Your task to perform on an android device: Since skipping a lesson would not be a healthy habit, I should finish the one that is now open on Duolingo app.
Image 39: 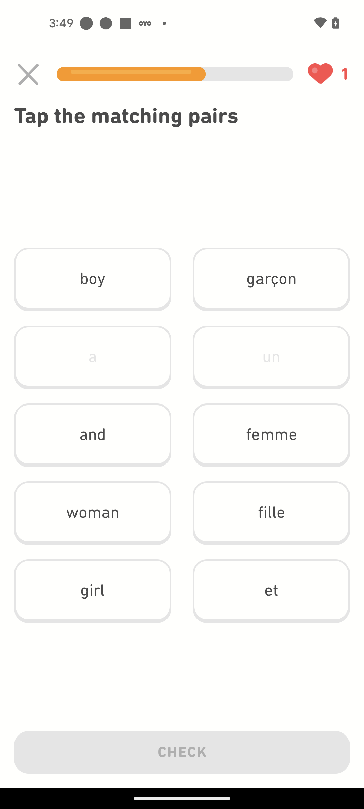
Click on the "and" option
Step 39: click (92, 434)
Image 40: 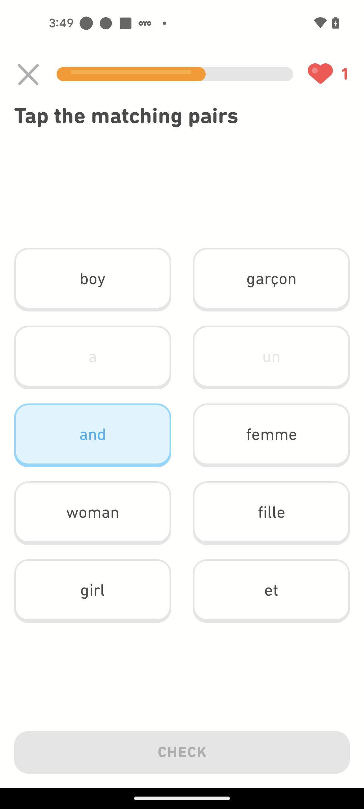
Click on the "et" option
Step 40: click (271, 590)
Image 42: 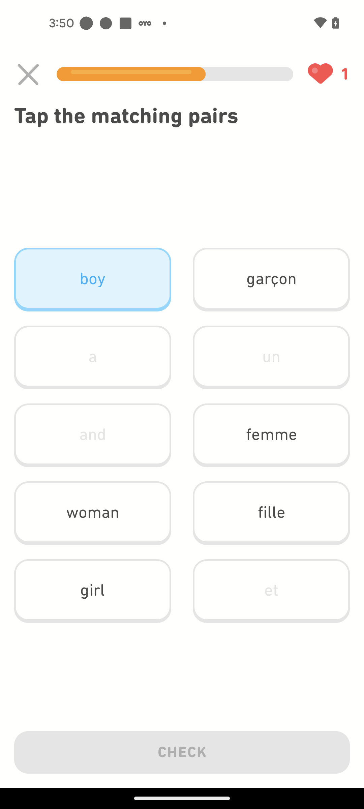
Click on the "garcon" option
Step 42: click (271, 278)
Image 43: 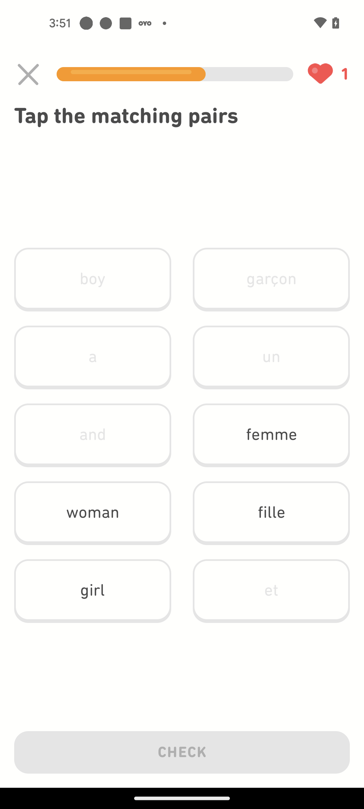
Click on the "woman" option
Step 43: click (92, 512)
Image 44: 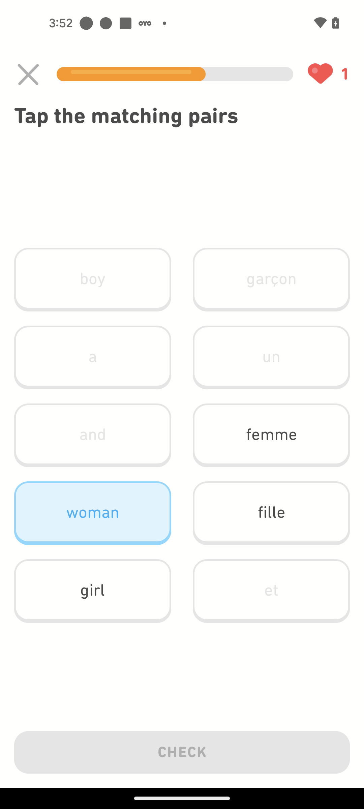
Click on the "femme" option
Step 44: click (271, 434)
Image 46: 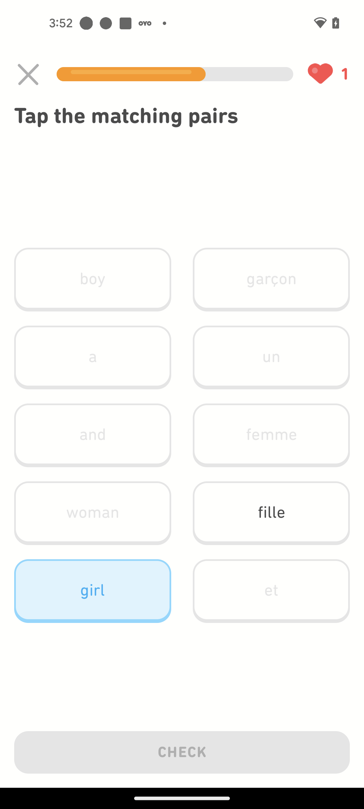
Click on the "fille" option
Step 46: click (289, 515)
Image 47: 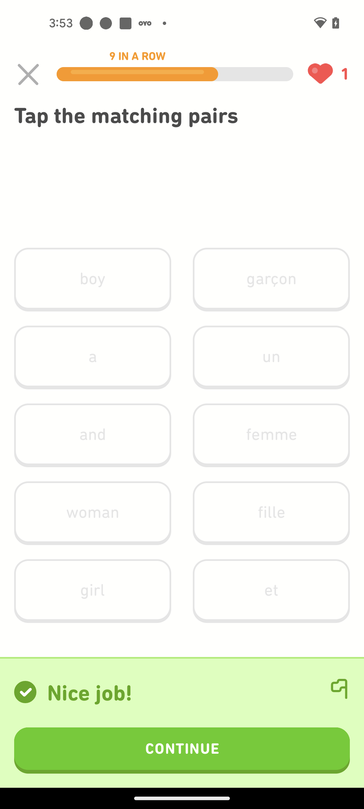
Click on the Check button
Step 47: click (182, 750)
Image 48: 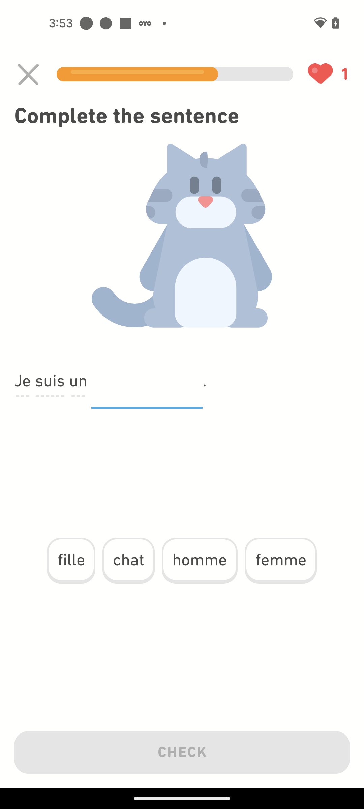
Click on the chat option
Step 48: click (128, 560)
Image 50: 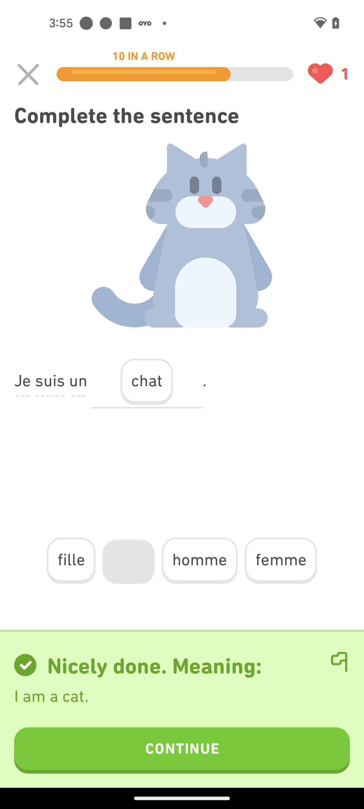
Click on the Continue button
Step 50: click (182, 750)
Image 51: 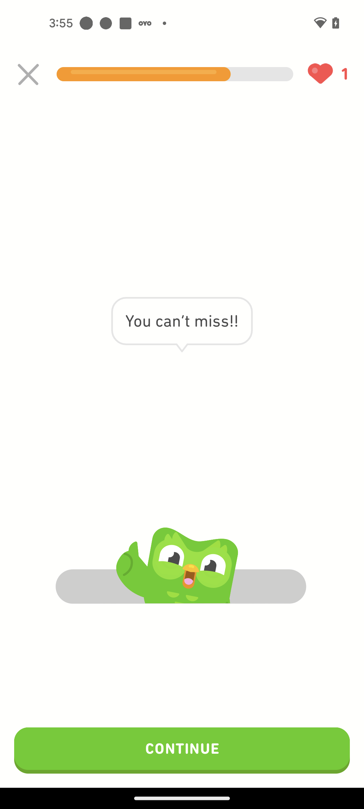
Click on the Continue button
Step 51: click (182, 750)
Image 52: 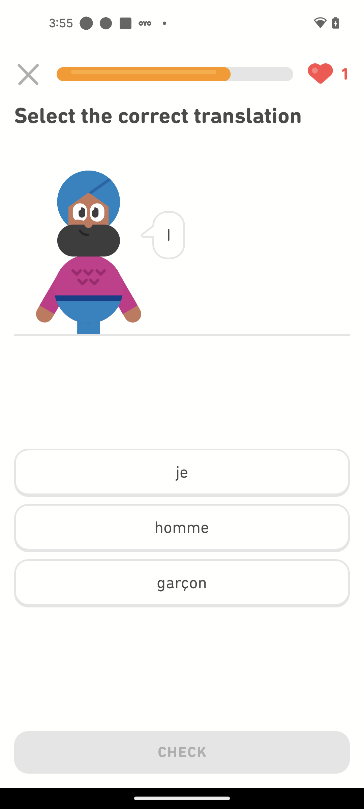
Click on the homme option
Step 52: click (182, 527)
Image 53: 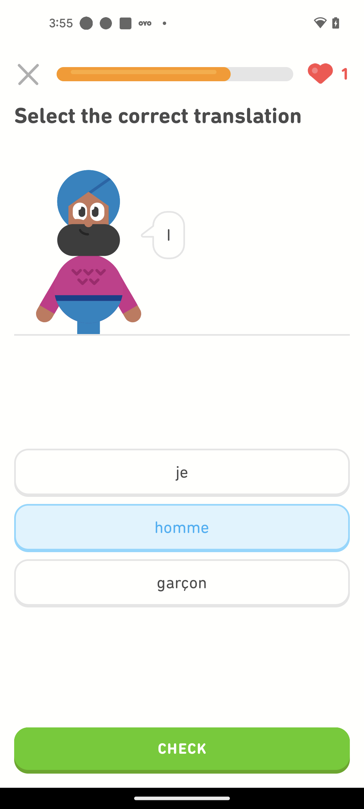
Click on the Check button
Step 53: click (182, 750)
Image 54: 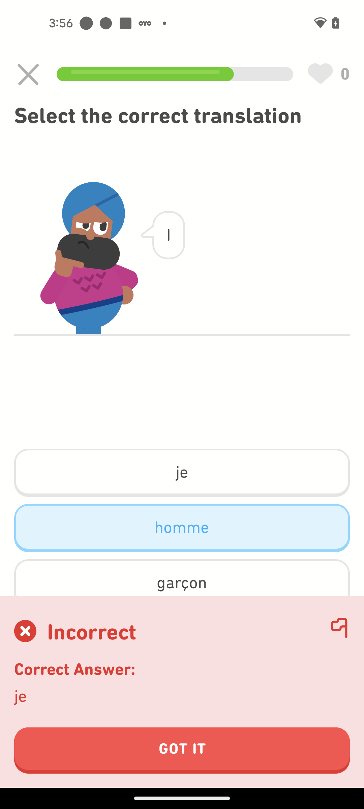
Click on the GOT IT button
Step 54: click (182, 750)
Image 55: 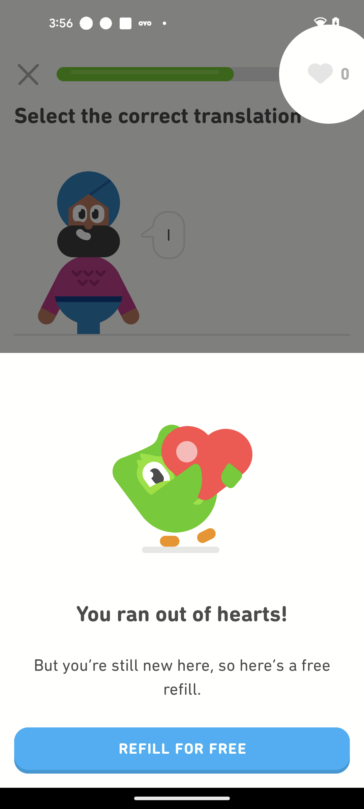
Click on the REFILL FOR FREE button
Step 55: click (182, 750)
Image 56: 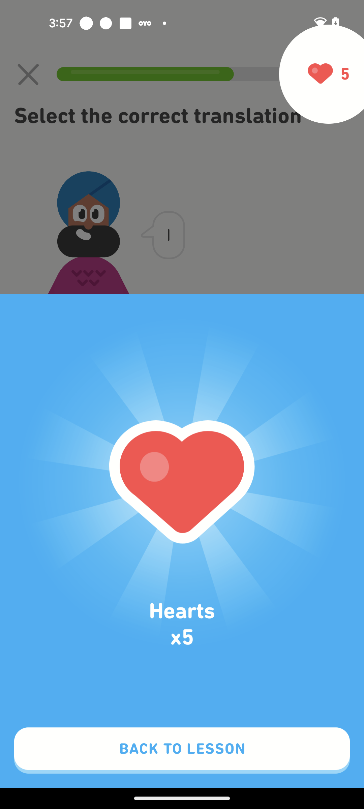
Click on the BACK TO LESSON button
Step 56: click (182, 750)
Image 57: 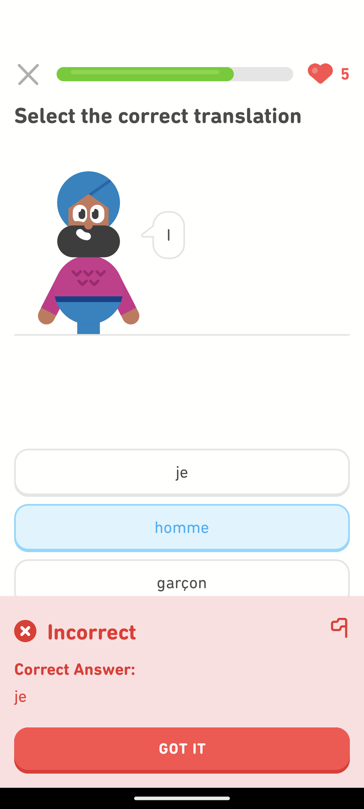
Click on the GOT IT button
Step 57: click (182, 750)
Image 58: 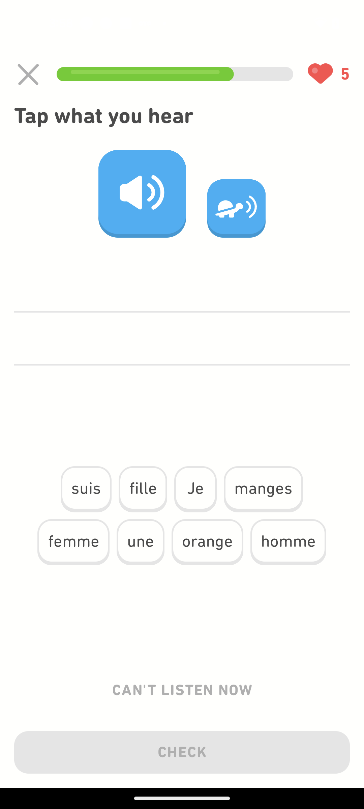
Click on the speaker icon to hear
Step 58: click (144, 183)
Image 59: 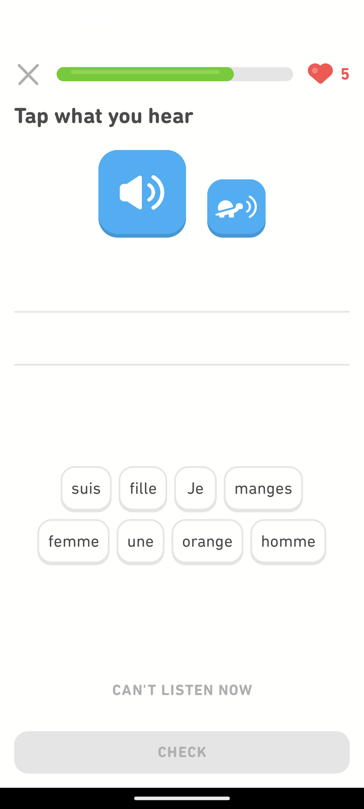
Click on the "Je" option
Step 59: click (195, 488)
Image 60: 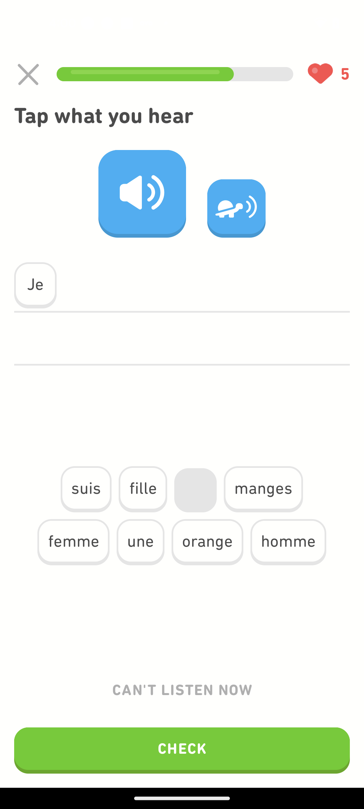
Click on the "suis" option
Step 60: click (86, 488)
Image 61: 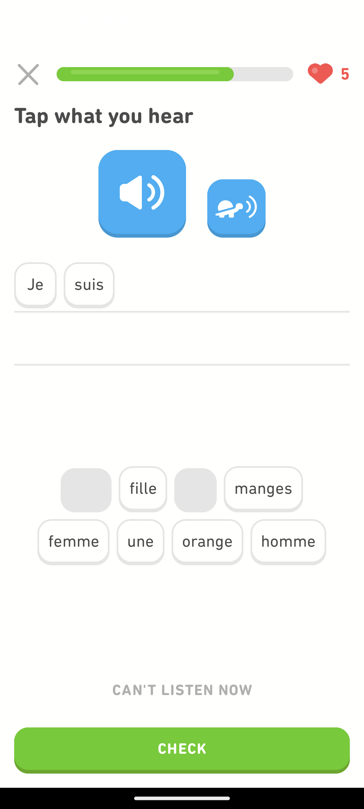
Click on the "une" option
Step 61: click (140, 541)
Image 62: 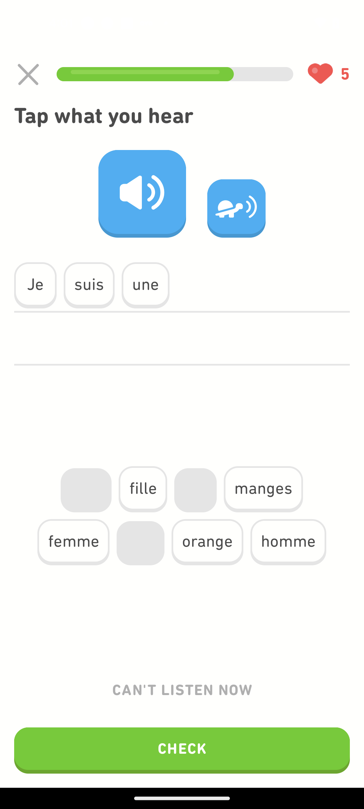
Click on the "femme" option
Step 62: click (73, 541)
Image 63: 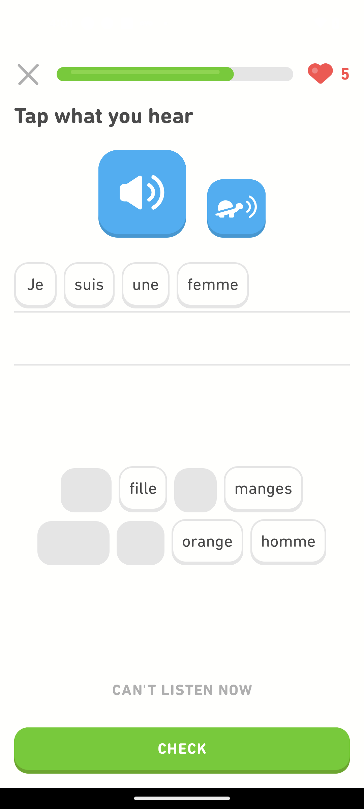
Click on the Check button
Step 63: click (182, 750)
Image 64: 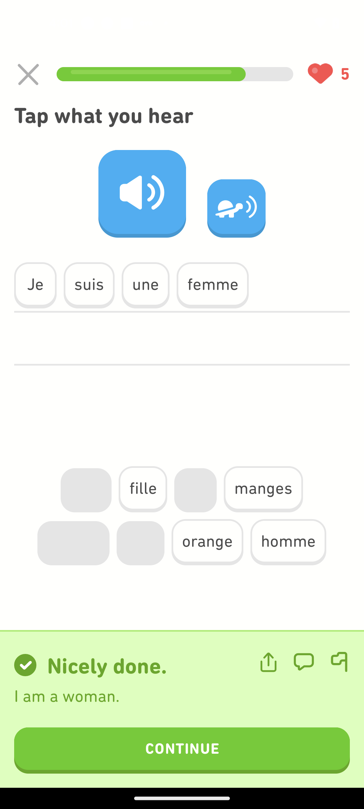
Click on the Continue button
Step 64: click (182, 750)
Image 65: 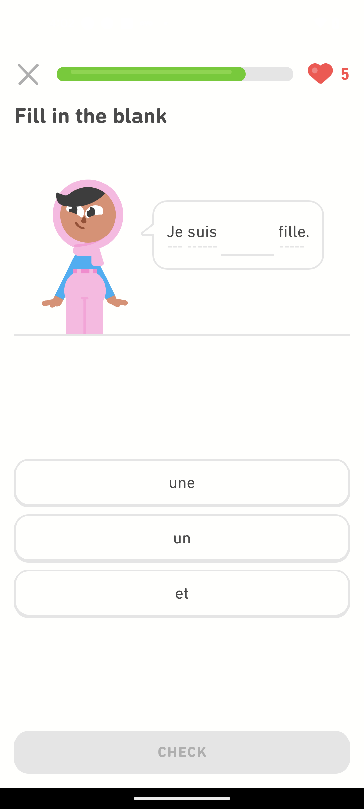
Click on the "une" option
Step 65: click (182, 482)
Image 66: 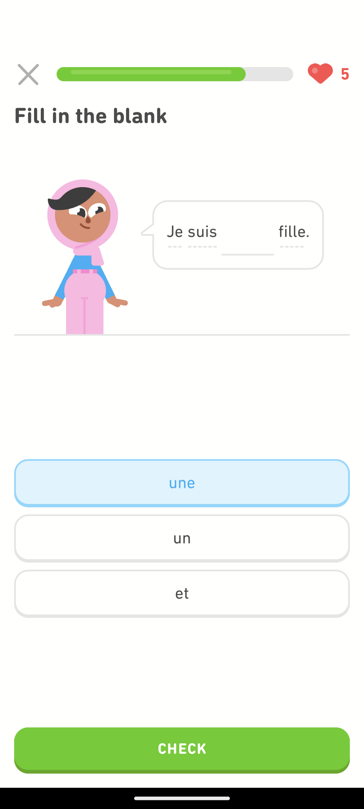
Click on the Check button
Step 66: click (182, 750)
Image 67: 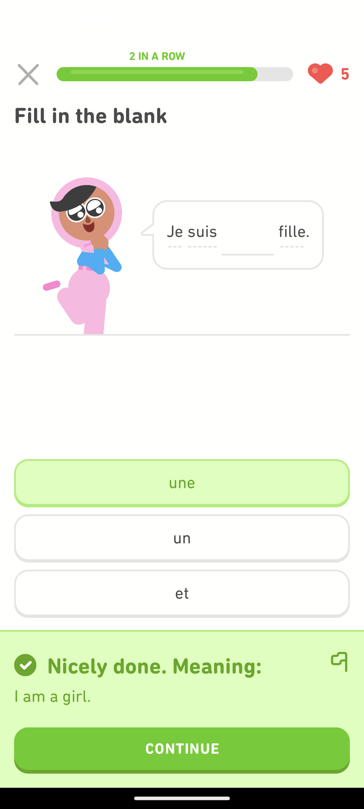
Click on the Continue button
Step 67: click (182, 750)
Image 69: 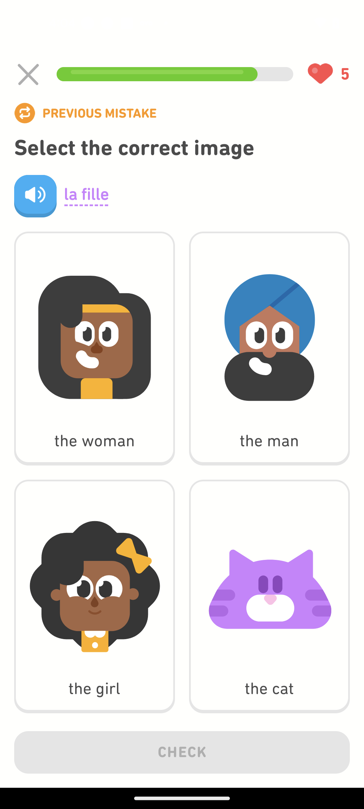
Click on "The girl" option
Step 69: click (93, 654)
Image 70: 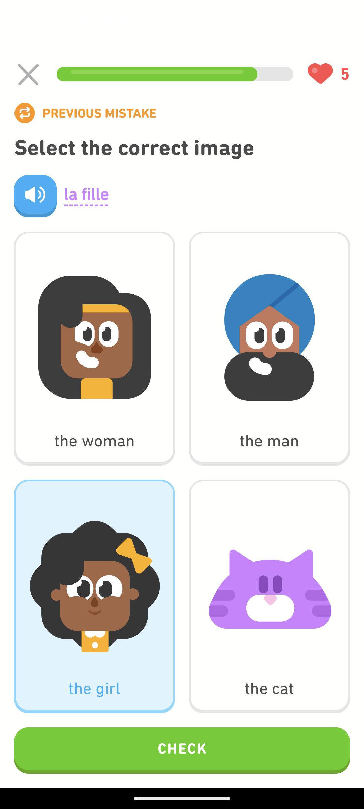
Click on the Check button
Step 70: click (182, 750)
Image 71: 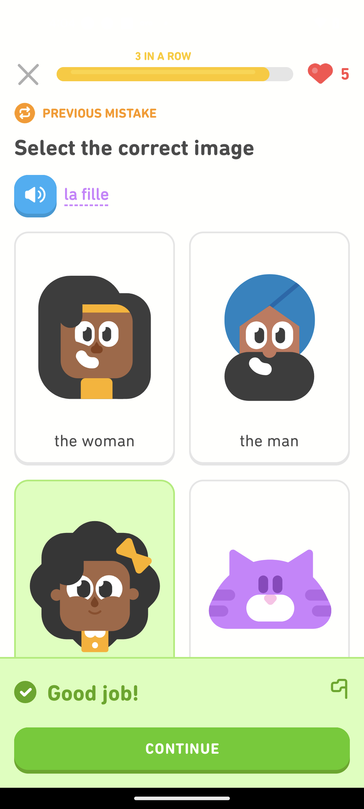
Click on the Continue button
Step 71: click (182, 750)
Image 72: 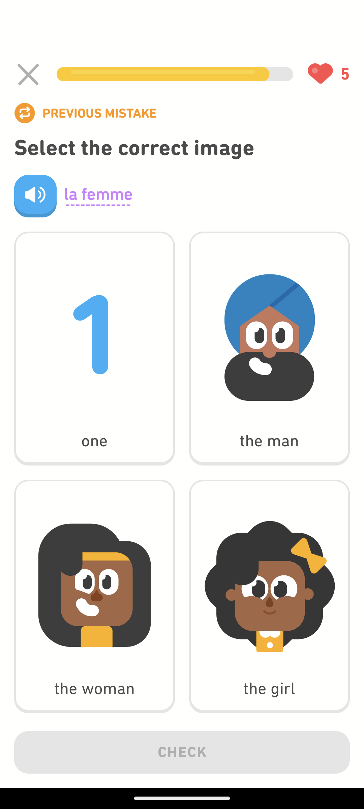
Click on "the woman" option
Step 72: click (86, 678)
Image 73: 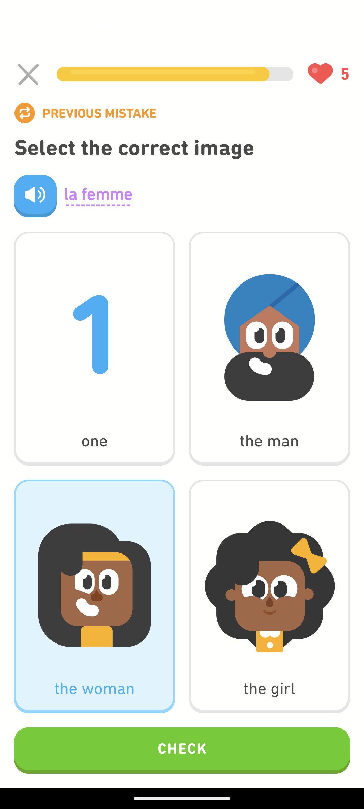
Click on the Check button
Step 73: click (182, 750)
Image 74: 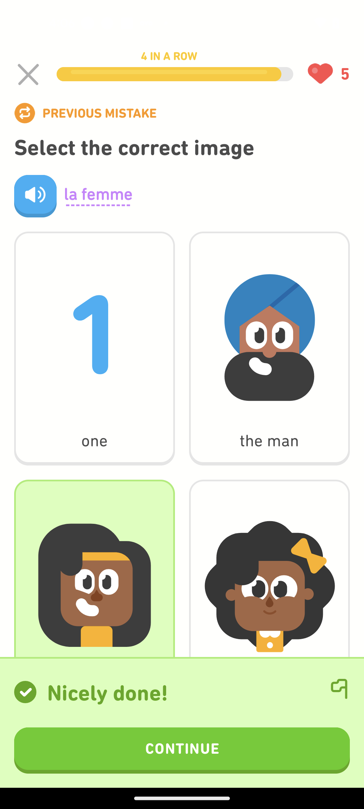
Click on the Continue button
Step 74: click (182, 750)
Image 75: 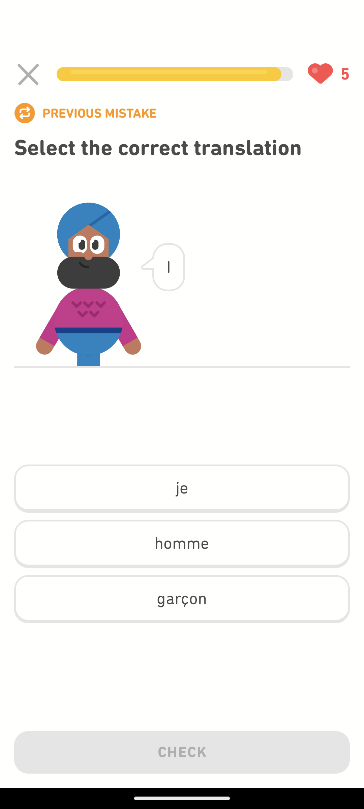
Click on the "je" option
Step 75: click (191, 487)
Image 76: 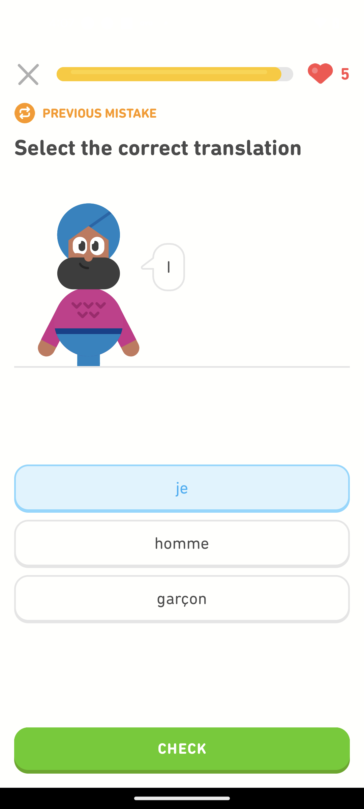
Click on the Check button
Step 76: click (182, 750)
Image 77: 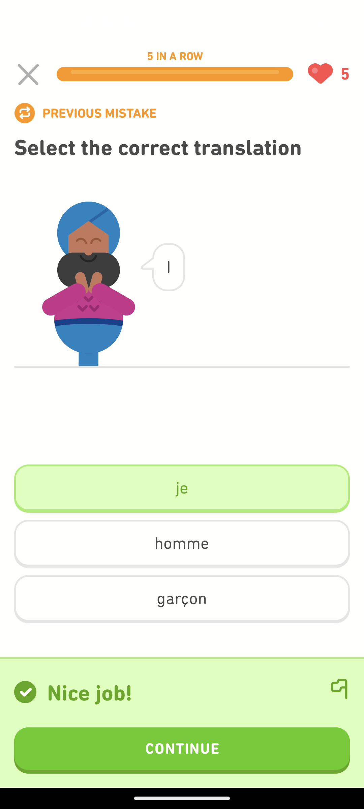
Click on the Continue button
Step 77: click (182, 750)